Your task to perform on an android device: Open the Papago app and download the Korean language then translate the text "I am fond of spicy food" from English to Korean in offline mode.
Image 1: 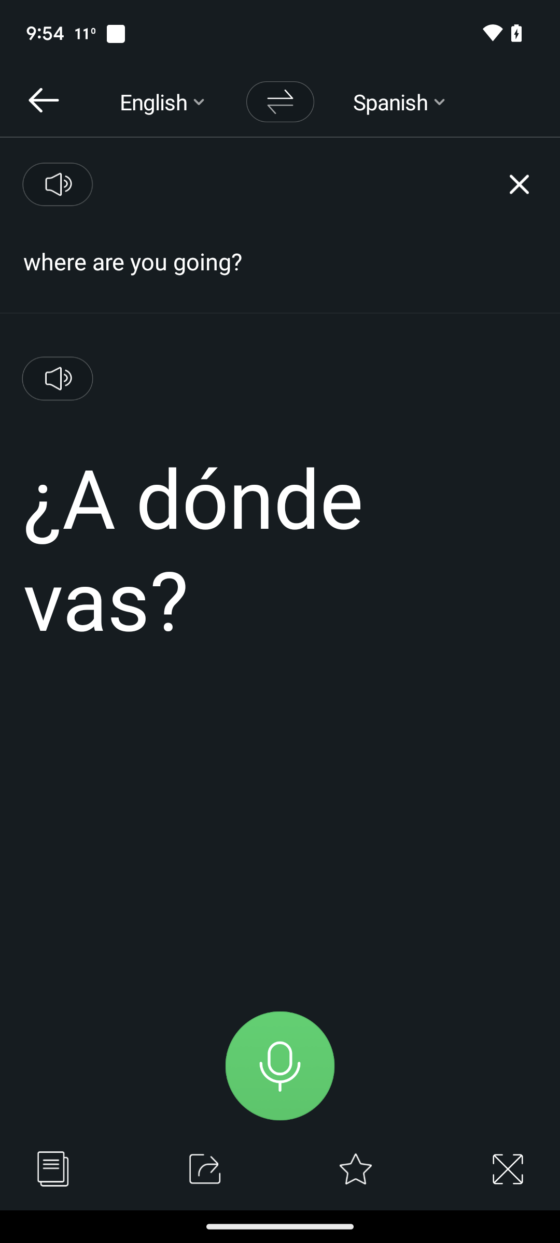
Click on the target language
Step 1: click (390, 102)
Image 3: 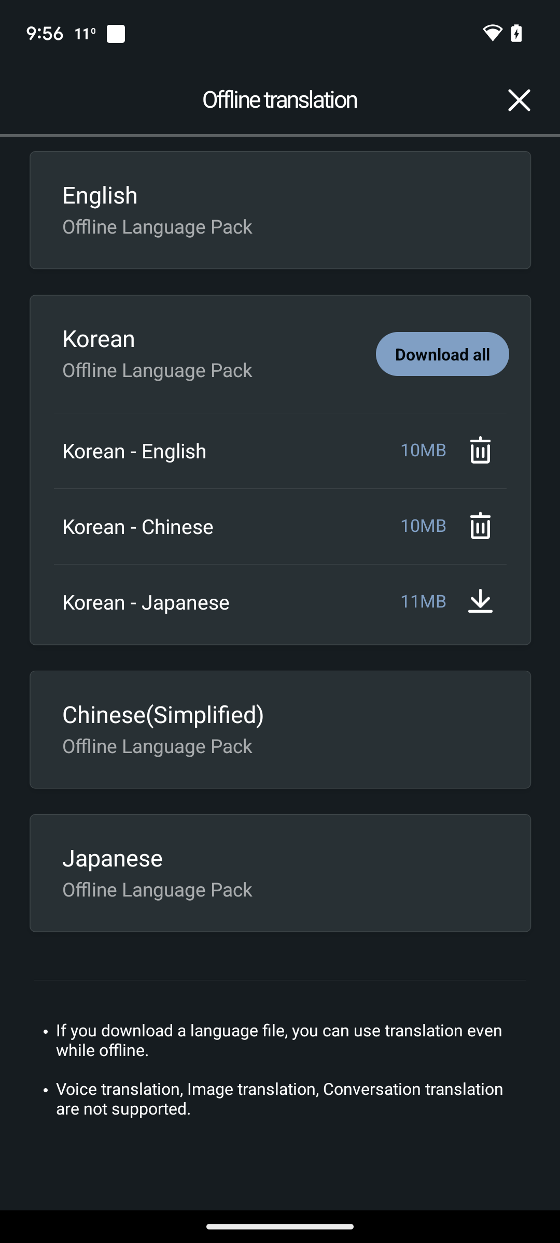
Click on the download all button
Step 3: click (442, 354)
Image 4: 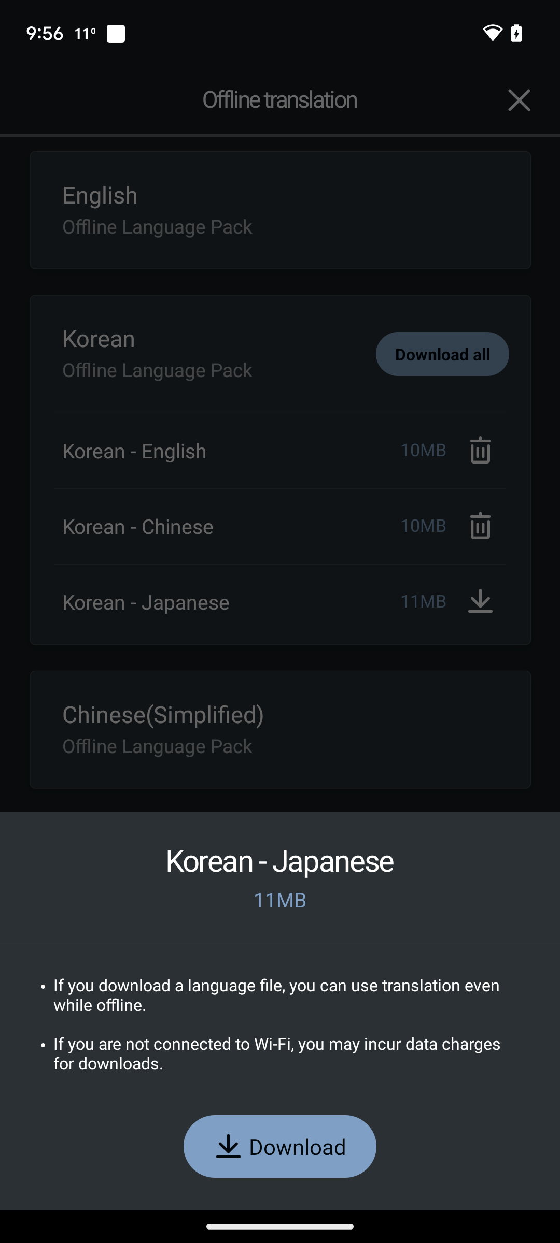
Click on the download button at the bottom of the screen
Step 4: click (298, 1146)
Image 5: 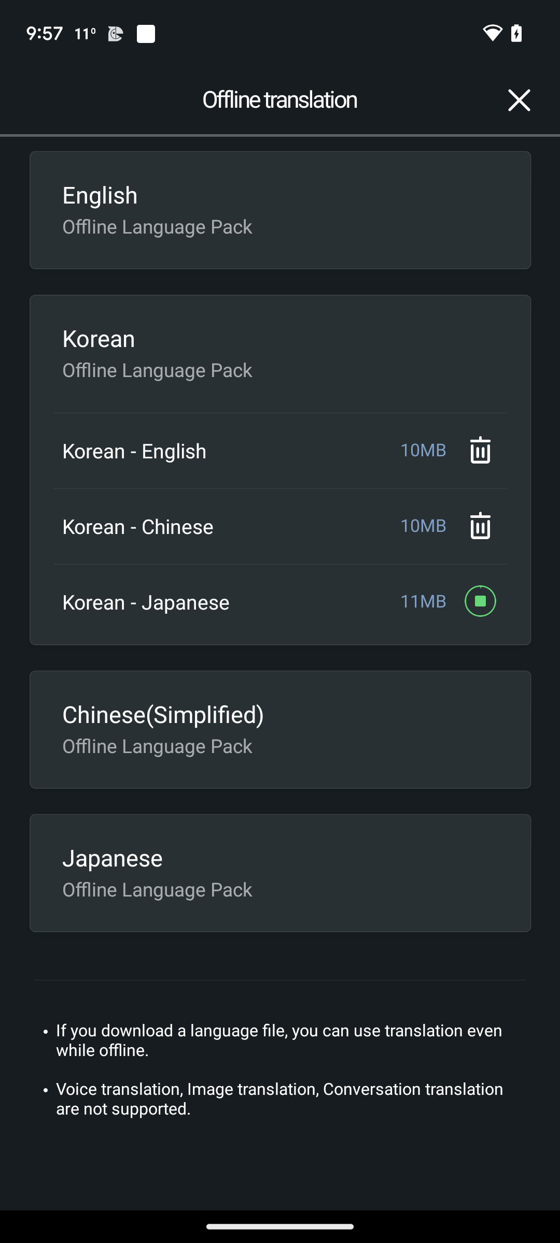
Click on the download button at the bottom of the screen
Step 5: wait
Image 6: 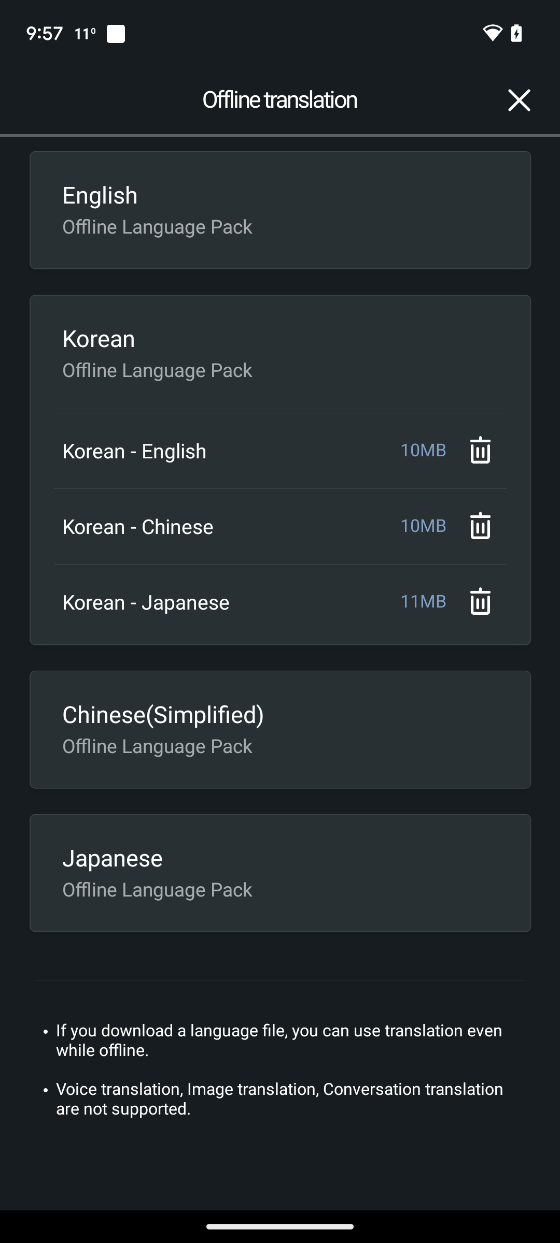
Swipe down to see the phone control panel
Step 6: scroll up
Image 7: 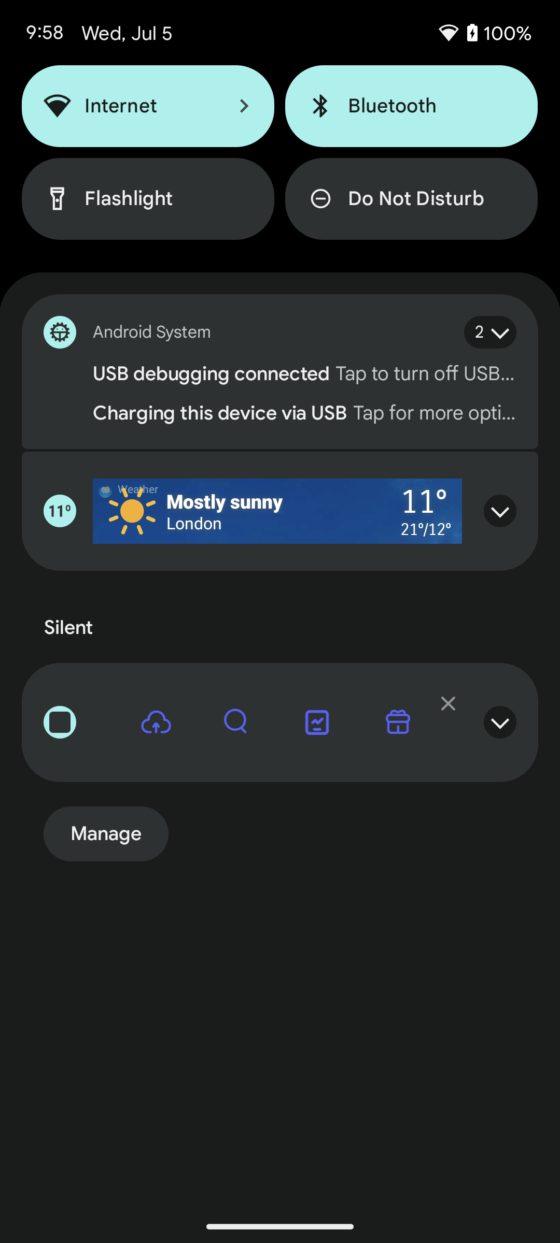
Click on the internet option
Step 7: click (150, 106)
Image 8: 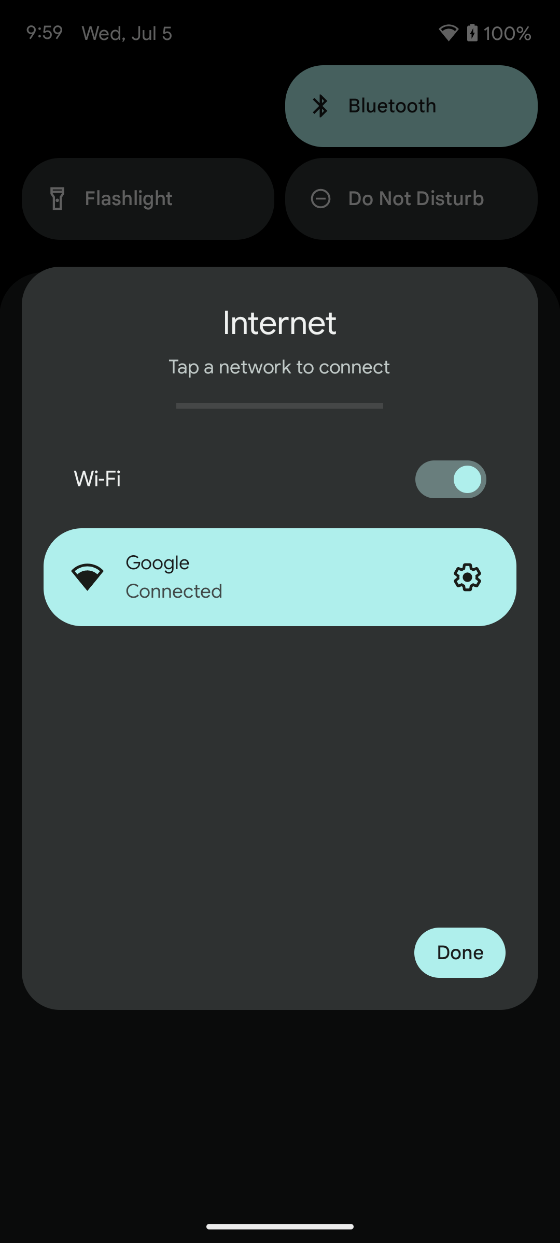
Disable the WiFi
Step 8: click (451, 479)
Image 9: 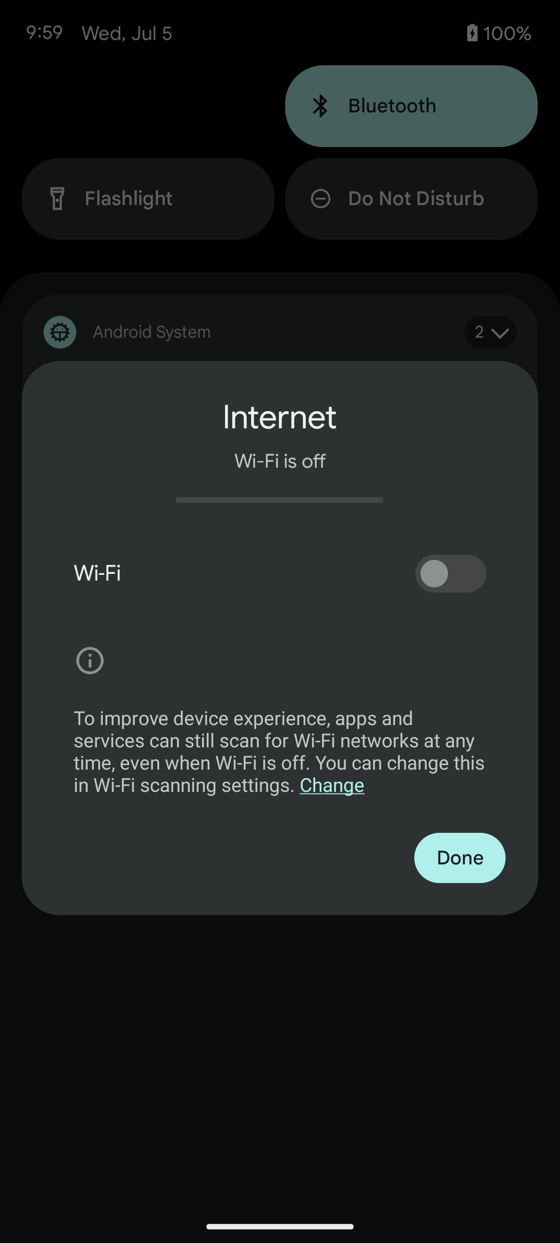
Click on the Done button
Step 9: click (460, 858)
Image 10: 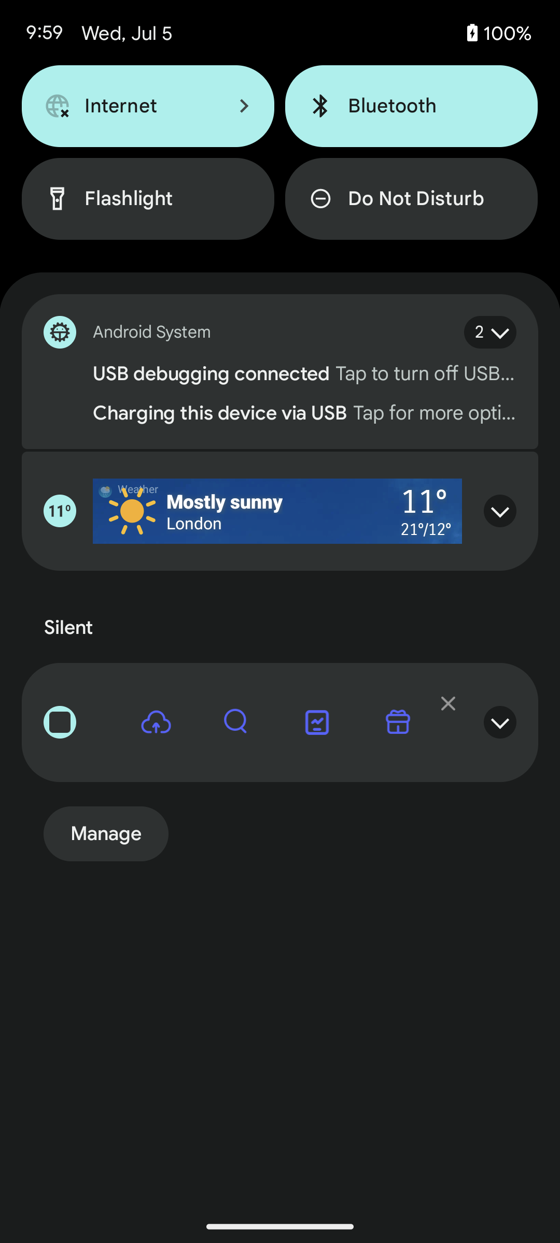
Swipe up the phone control panel
Step 10: scroll down
Image 11: 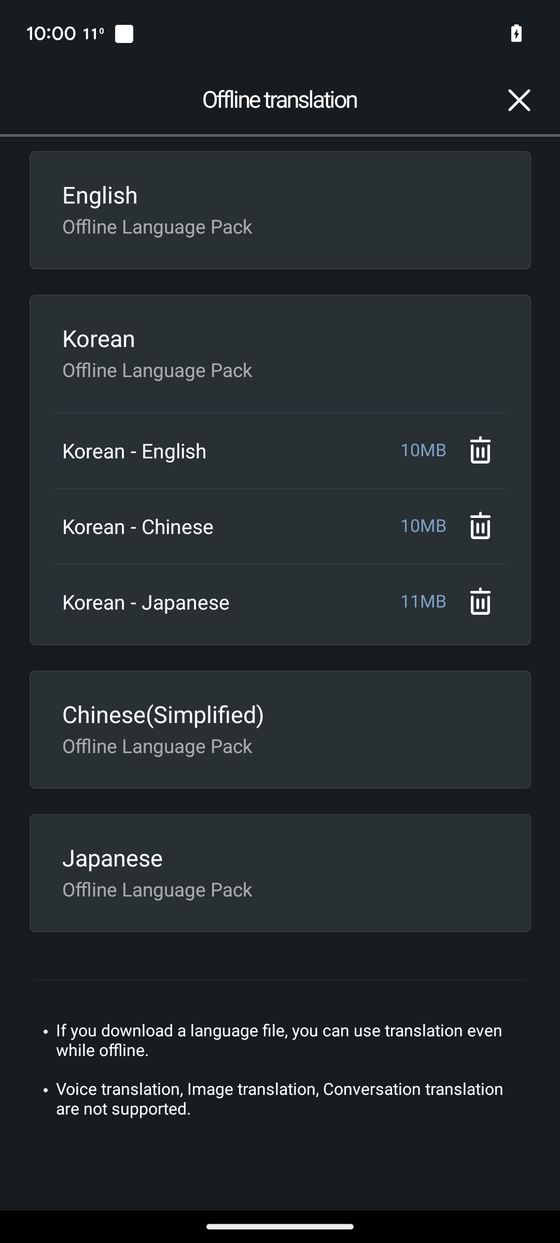
Click on the cross icon at the top right corner of the screen
Step 11: click (279, 100)
Image 12: 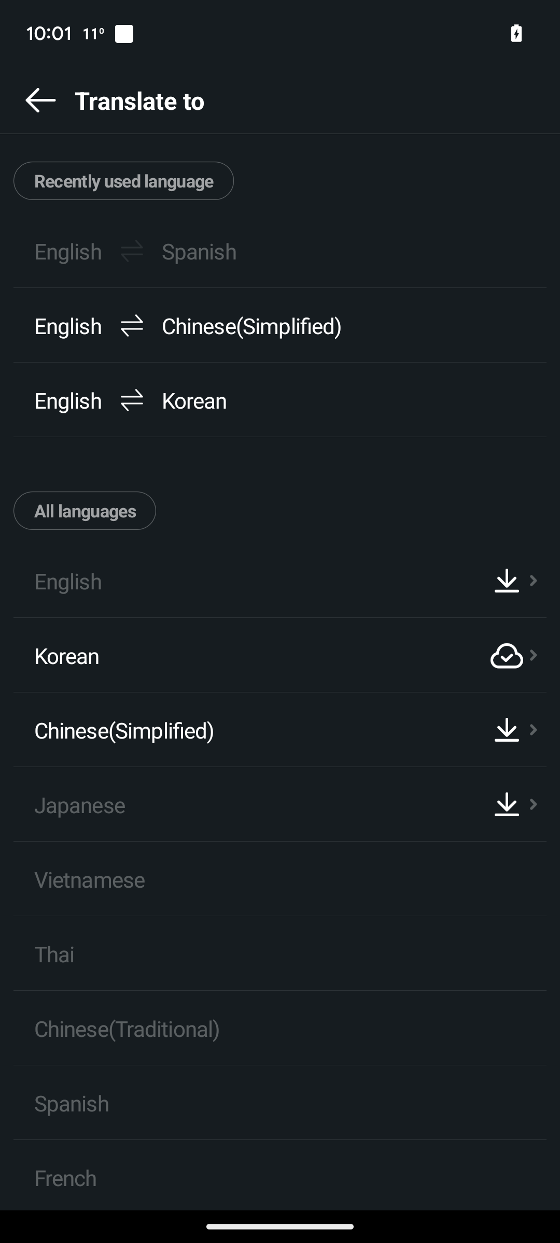
Select the target language as Korean
Step 12: click (256, 655)
Image 13: 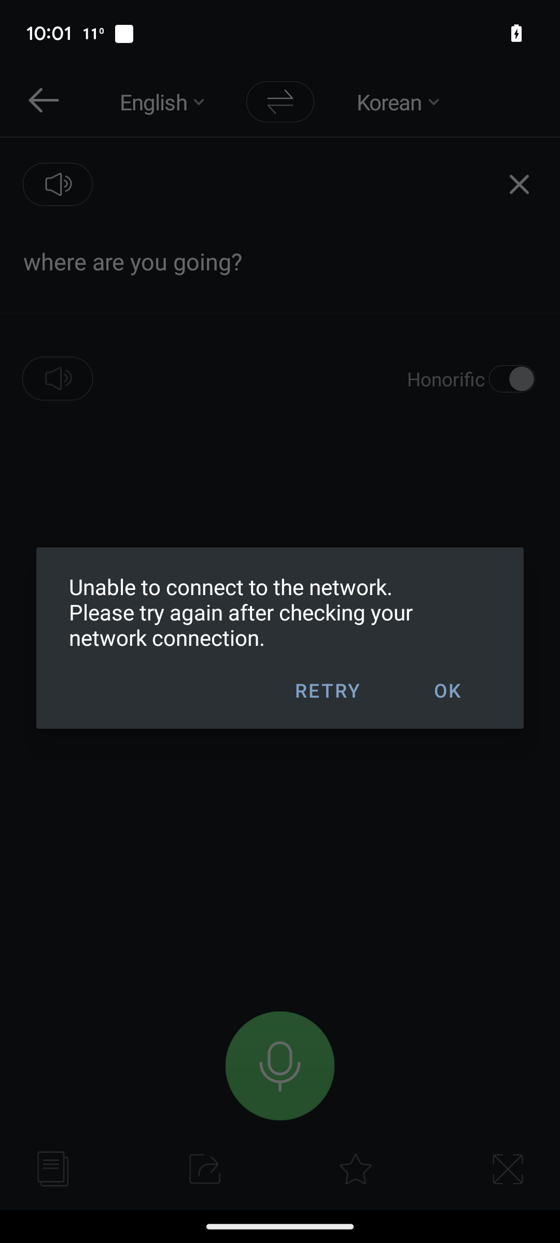
Click on the OK button
Step 13: click (447, 690)
Image 14: 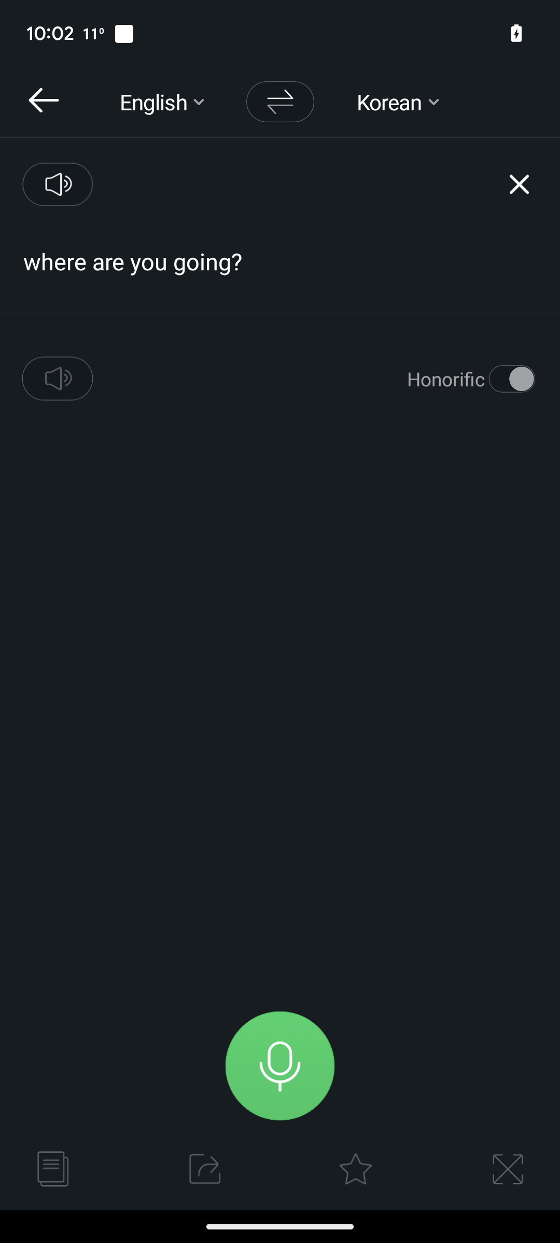
Click on the back icon at the top left corner of the screen
Step 14: click (44, 100)
Image 15: 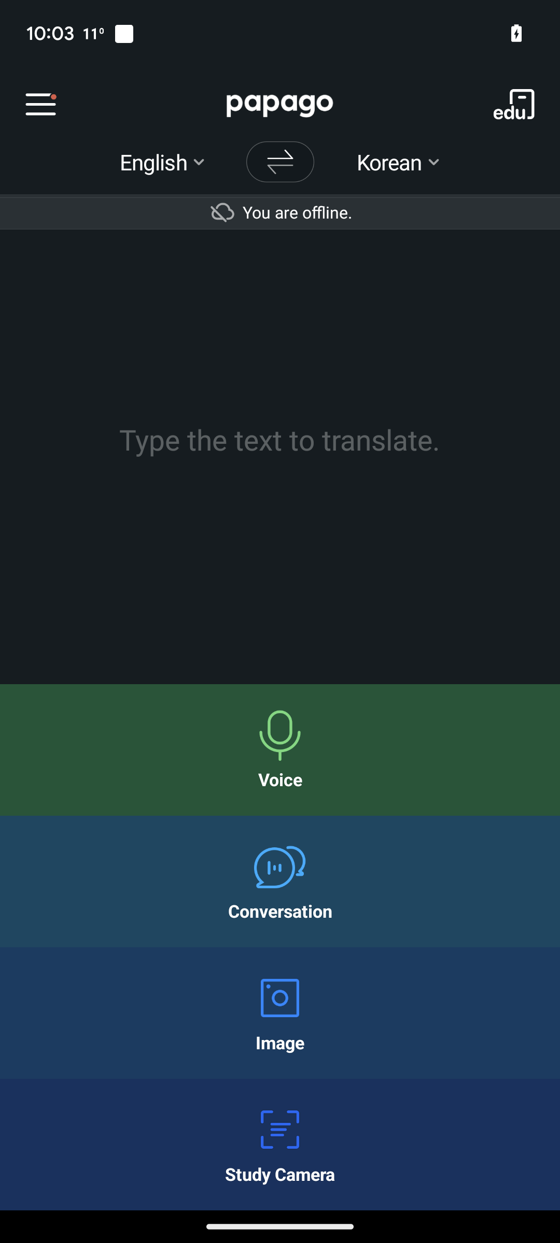
Click on the text box
Step 15: click (279, 439)
Image 16: 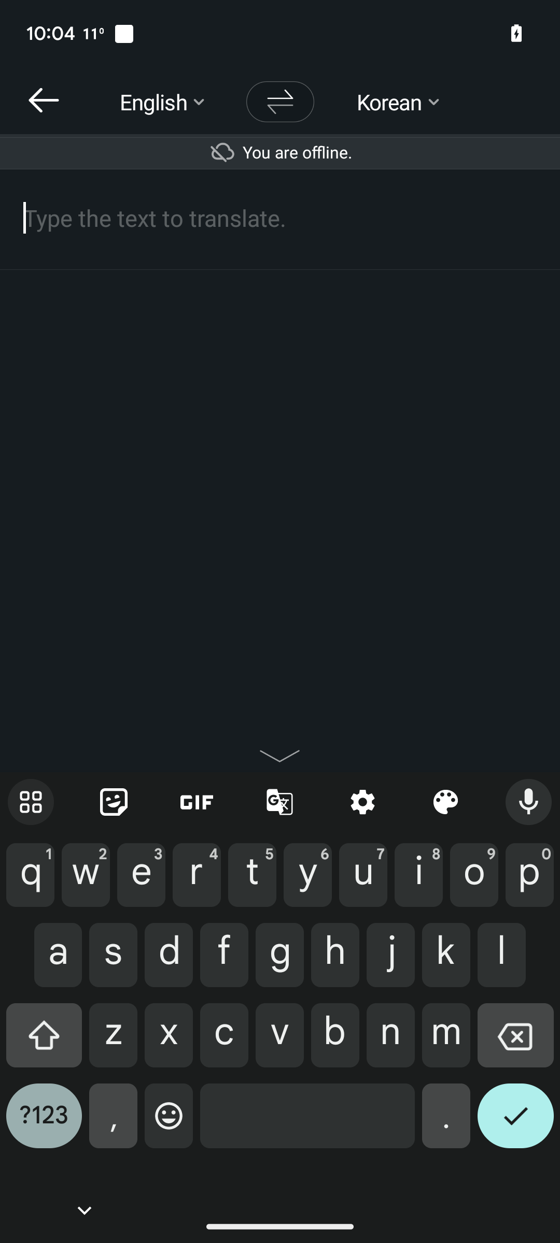
Enter the text "I am fond of spicy food"
Step 16: type "I am fond of spicy food"
Image 17: 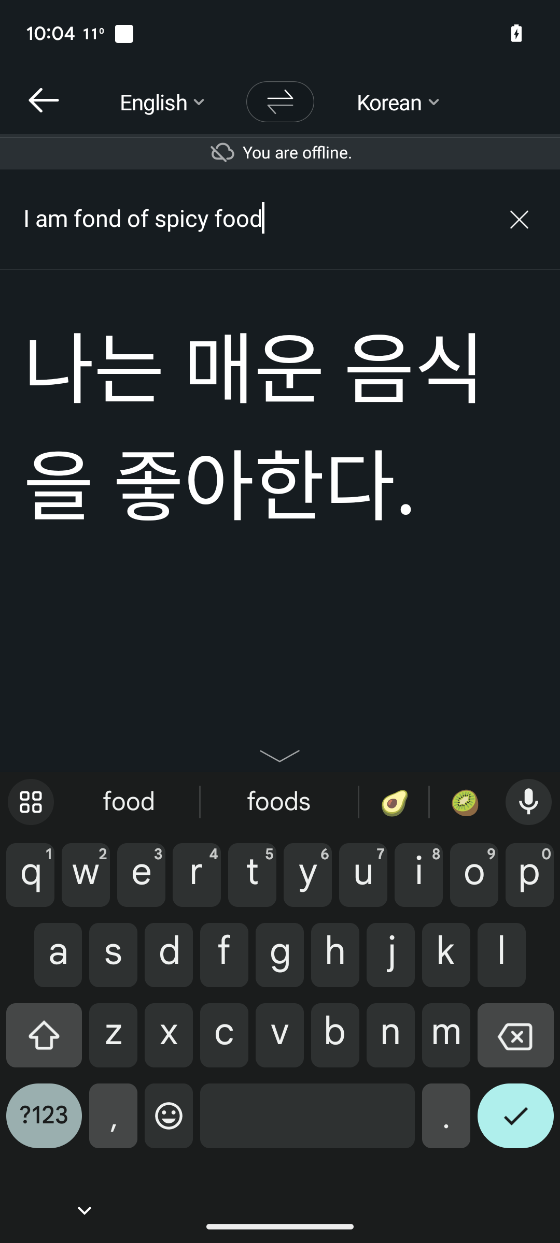
Click on the tick icon on the keyboard
Step 17: click (515, 1124)